Your task to perform on an android device: In the To Do Reminder app, search for reminders of the Report Submission of Renewable Energy.
Image 0: 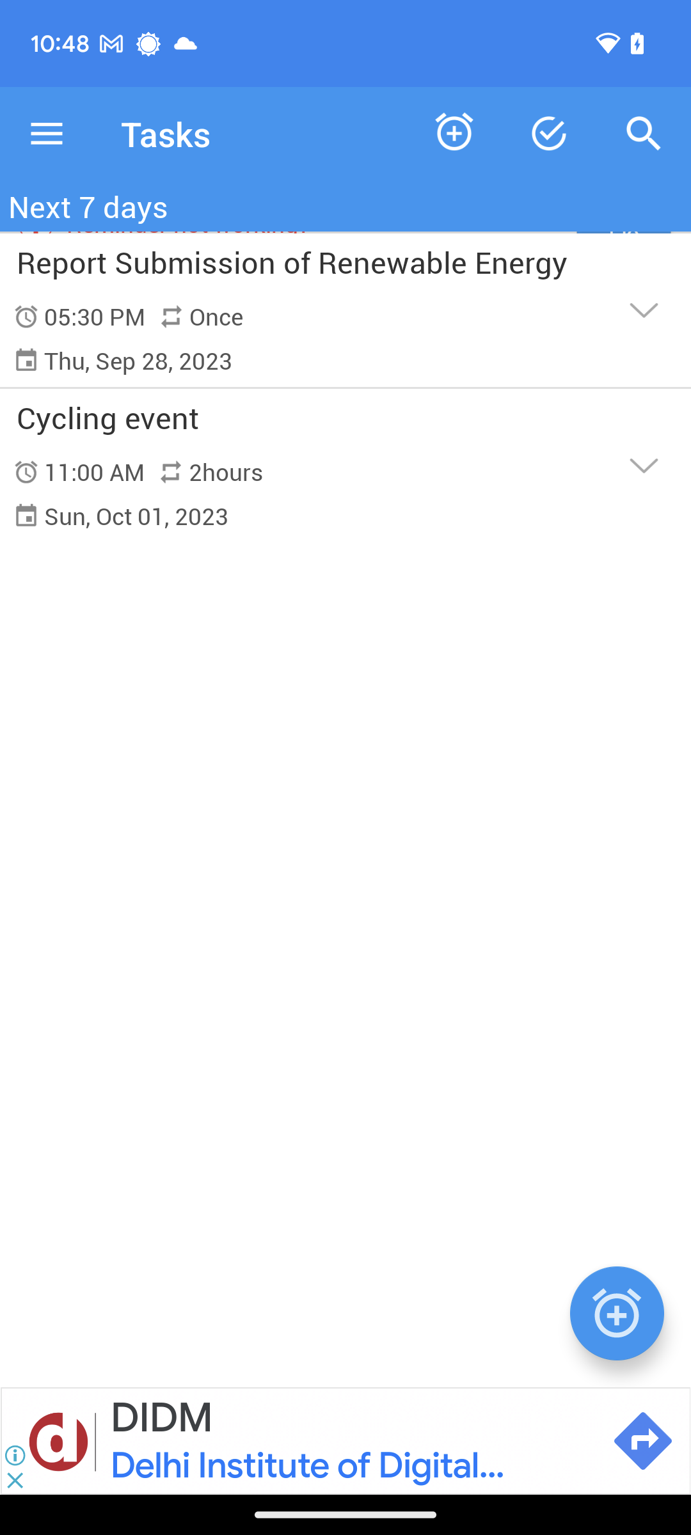
At the top-right of the screen,click on the search icon.
Step 0: click (643, 134)
Image 1: 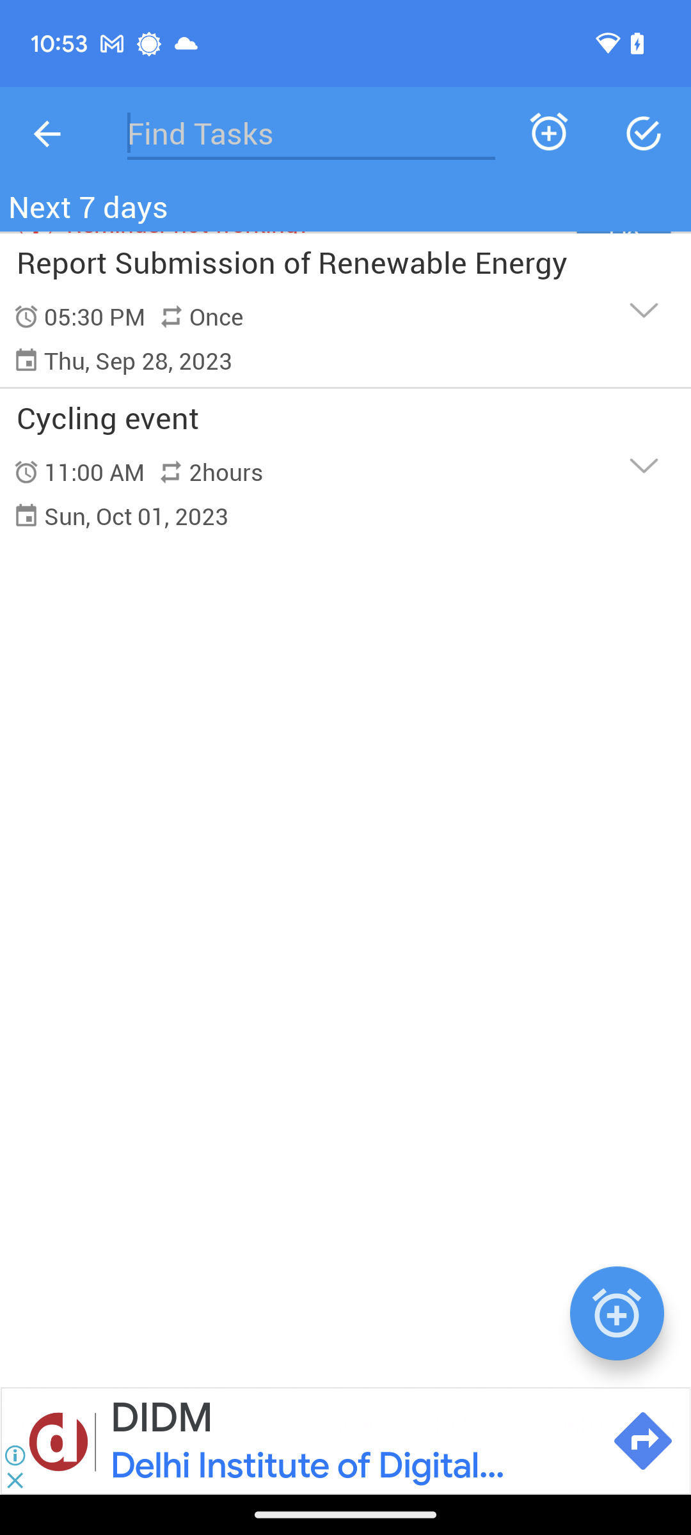
At the top of the screen,click on the search bar.
Step 1: click (311, 133)
Image 2: 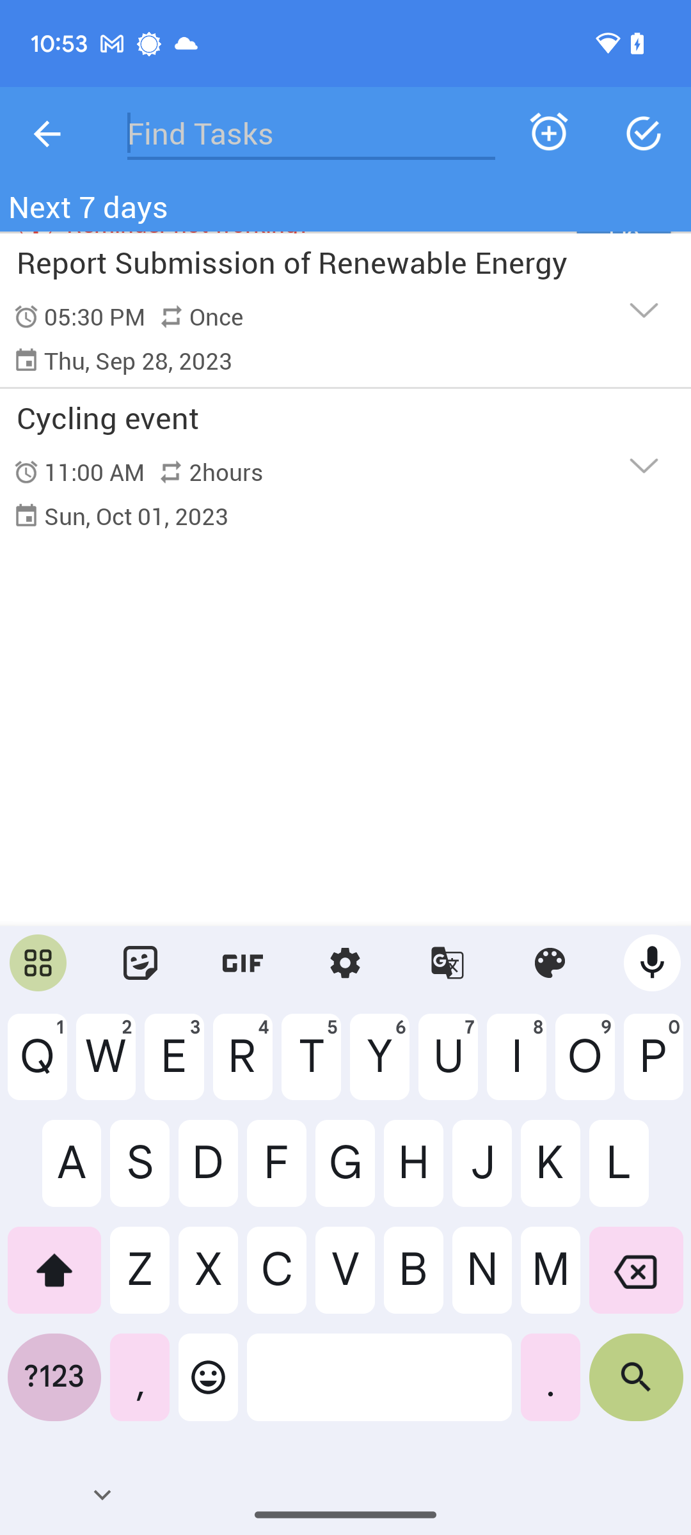
Type in Report Submission of Renewable Energy.
Step 2: type "Report Submission of Renewable Energy"
Image 3: 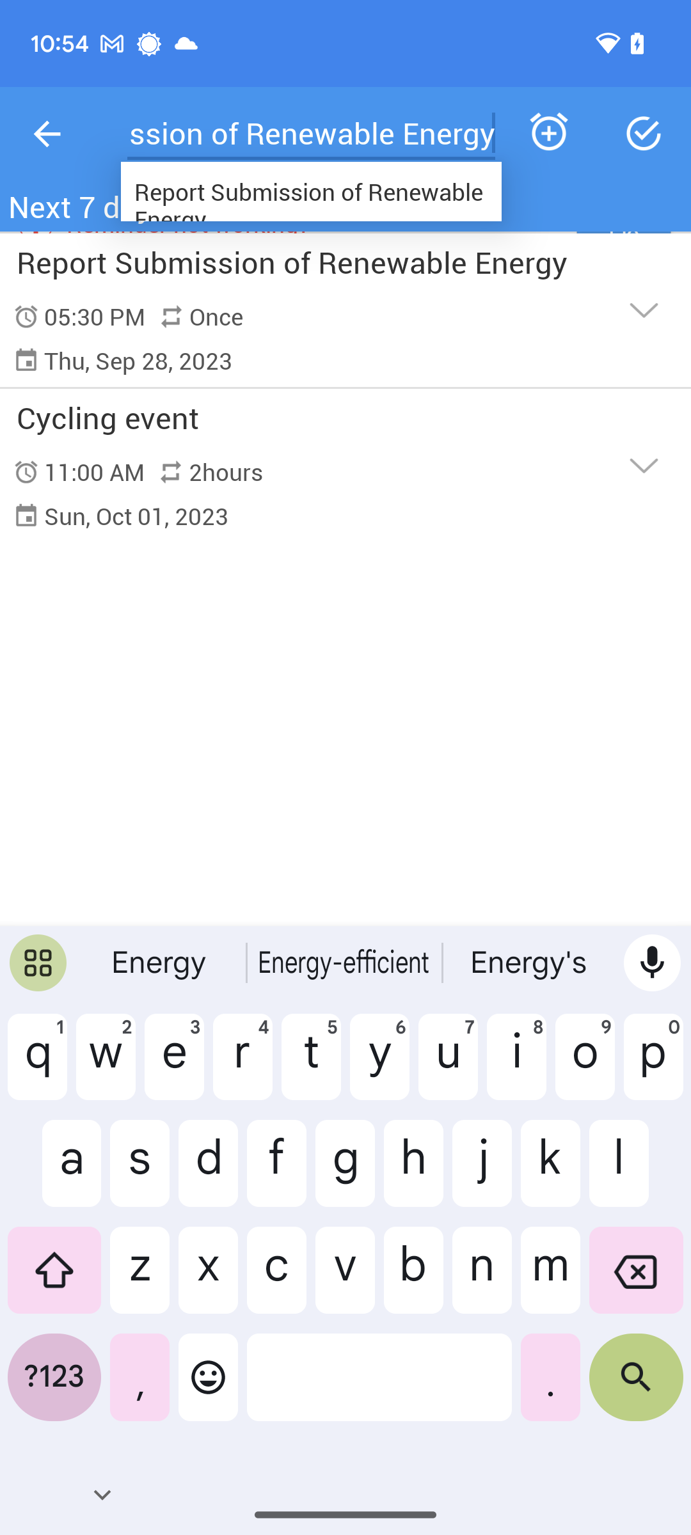
Click on the search suggestion.
Step 3: click (311, 191)